Your task to perform on an android device: Restore the  os_info.txt file from the trash 
Image 0: 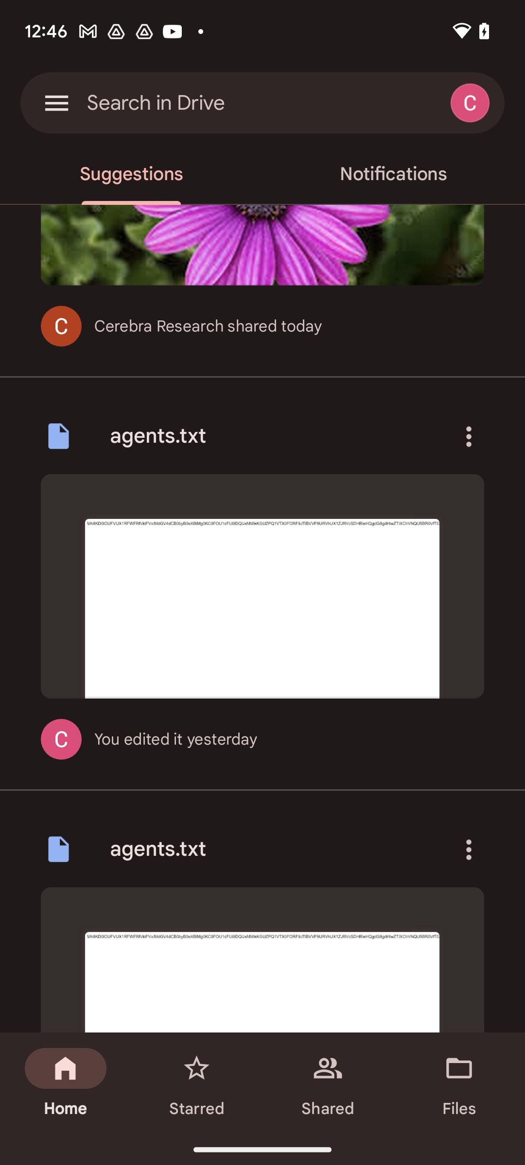
go to the menu at the top left corner of the screen 
Step 0: click (56, 103)
Image 1: 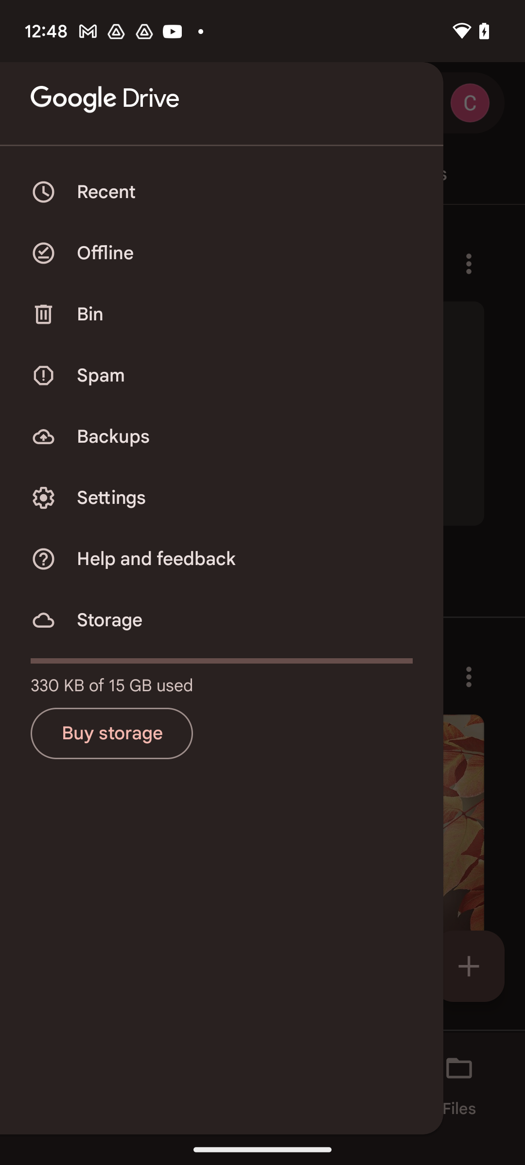
click on the bin icon at the top left corner of the screen
Step 1: click (262, 410)
Image 2: 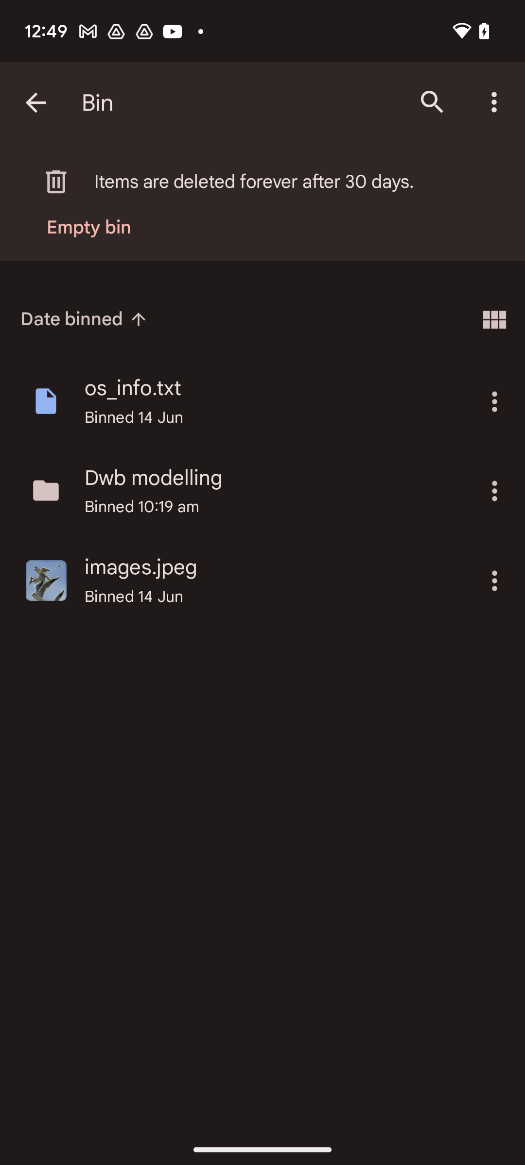
click on the three dots of os_info.txt
Step 2: click (494, 401)
Image 3: 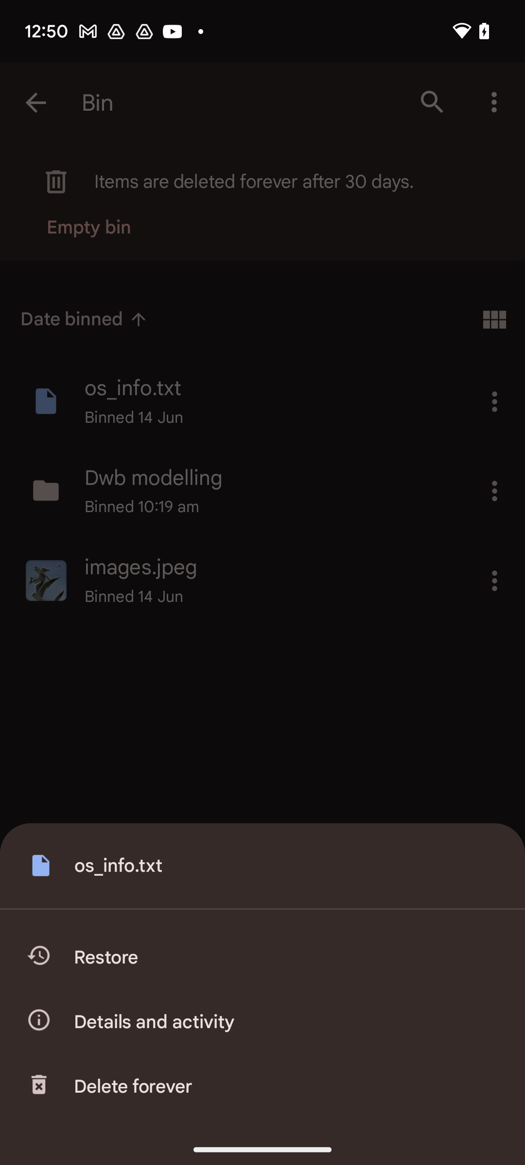
click on the restore icon at the bottom left corner of the screen 
Step 3: click (284, 957)